Your task to perform on an android device: Share the Friends reminder to akashgahlot@google.com through gmail app
Image 0: 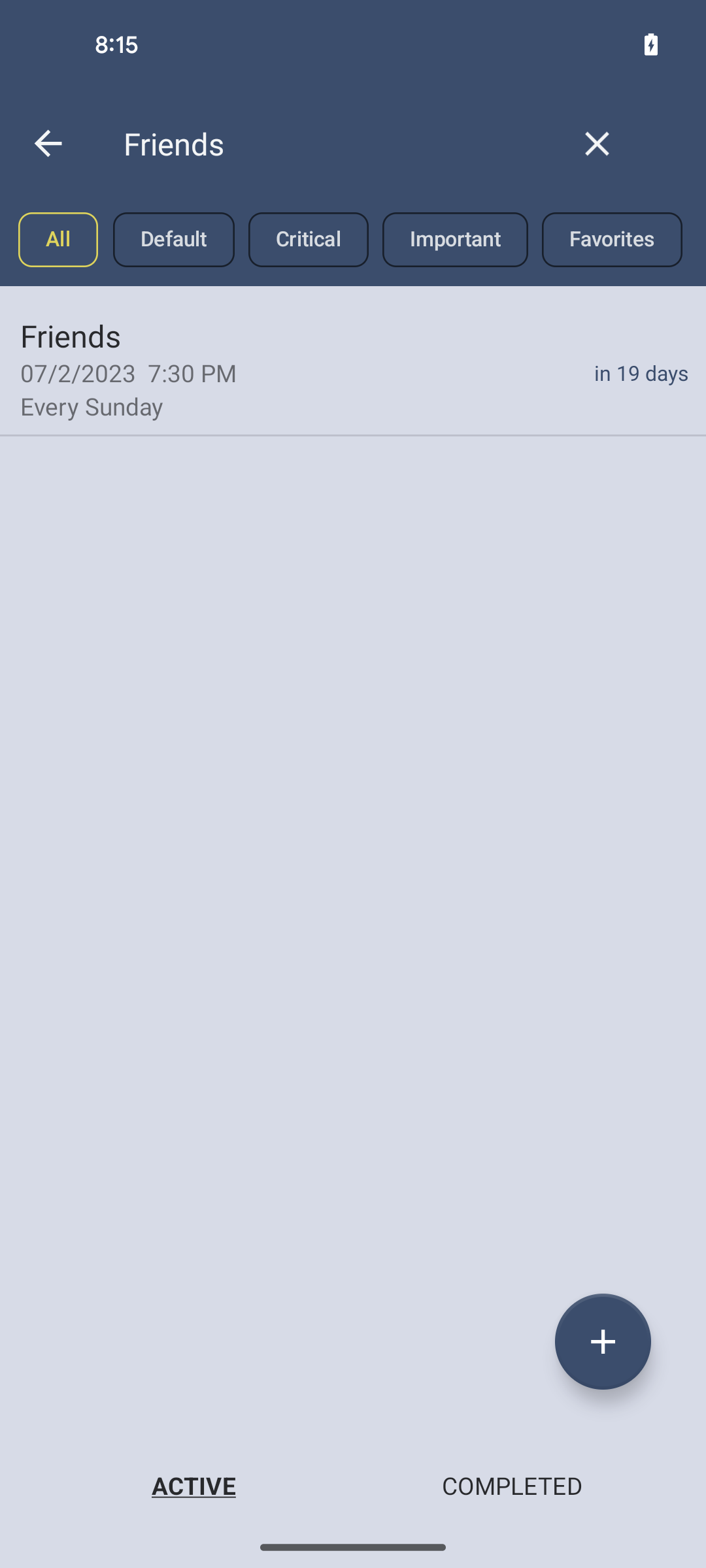
click on Friends reminder
Step 0: click (65, 335)
Image 1: 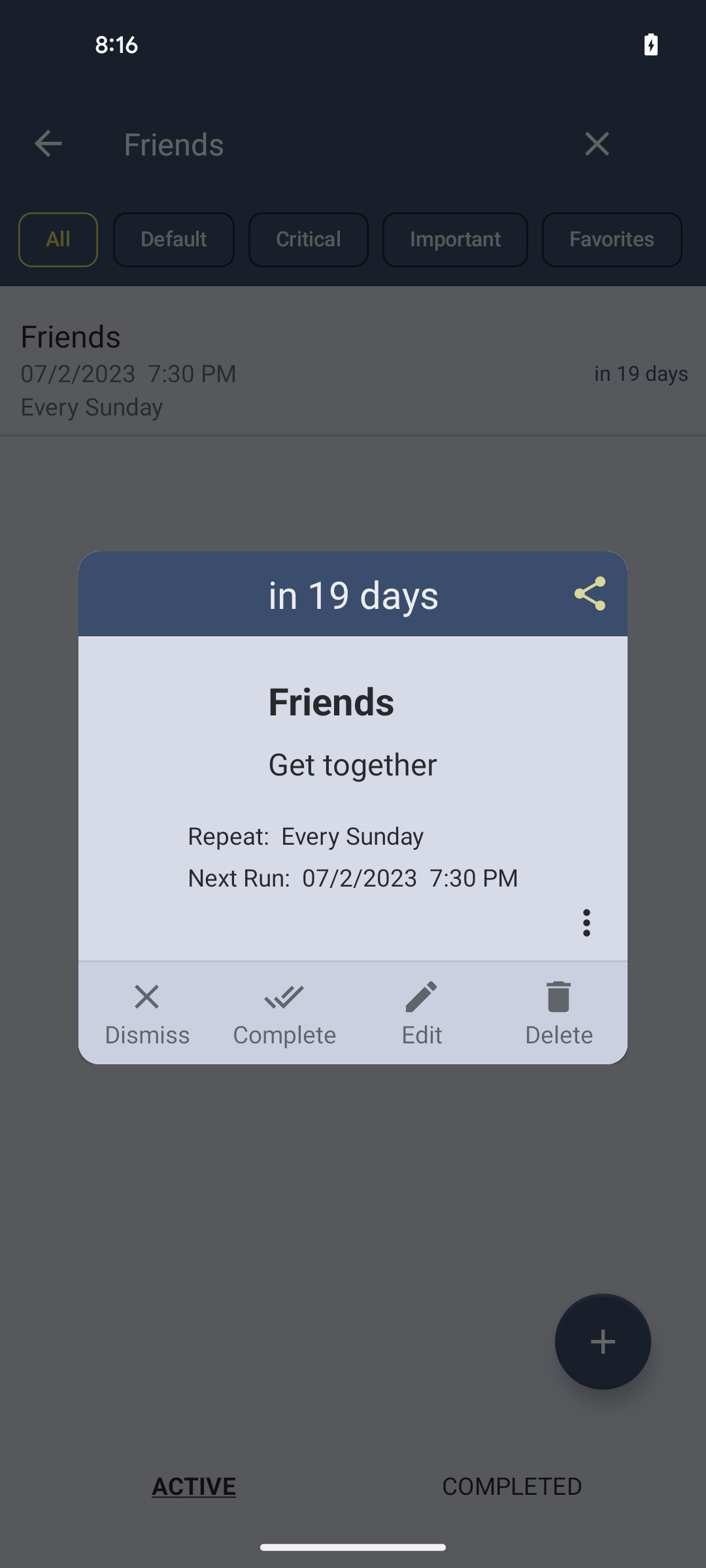
click on the share icon at the right side of the screen
Step 1: click (353, 593)
Image 2: 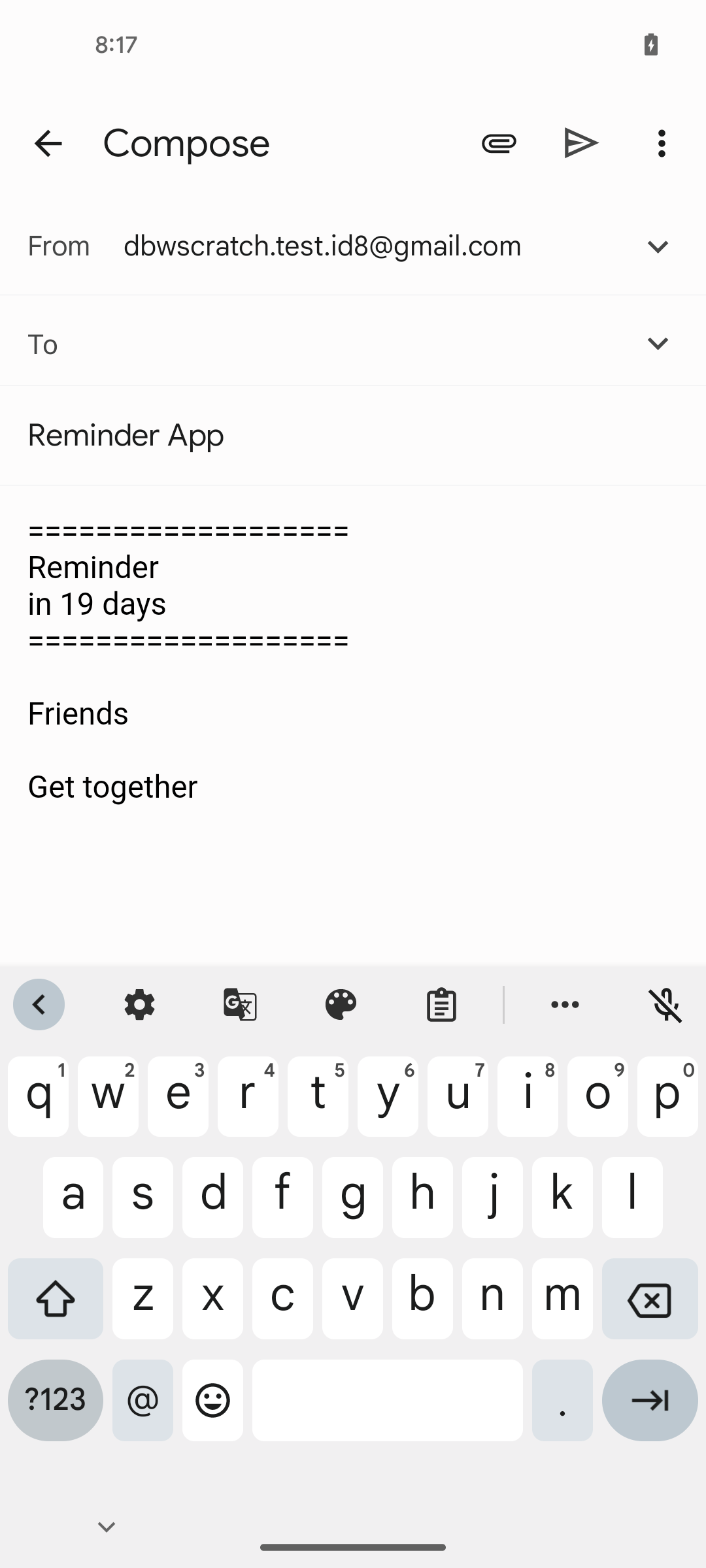
click on To section to enter the email address
Step 2: click (351, 343)
Image 3: 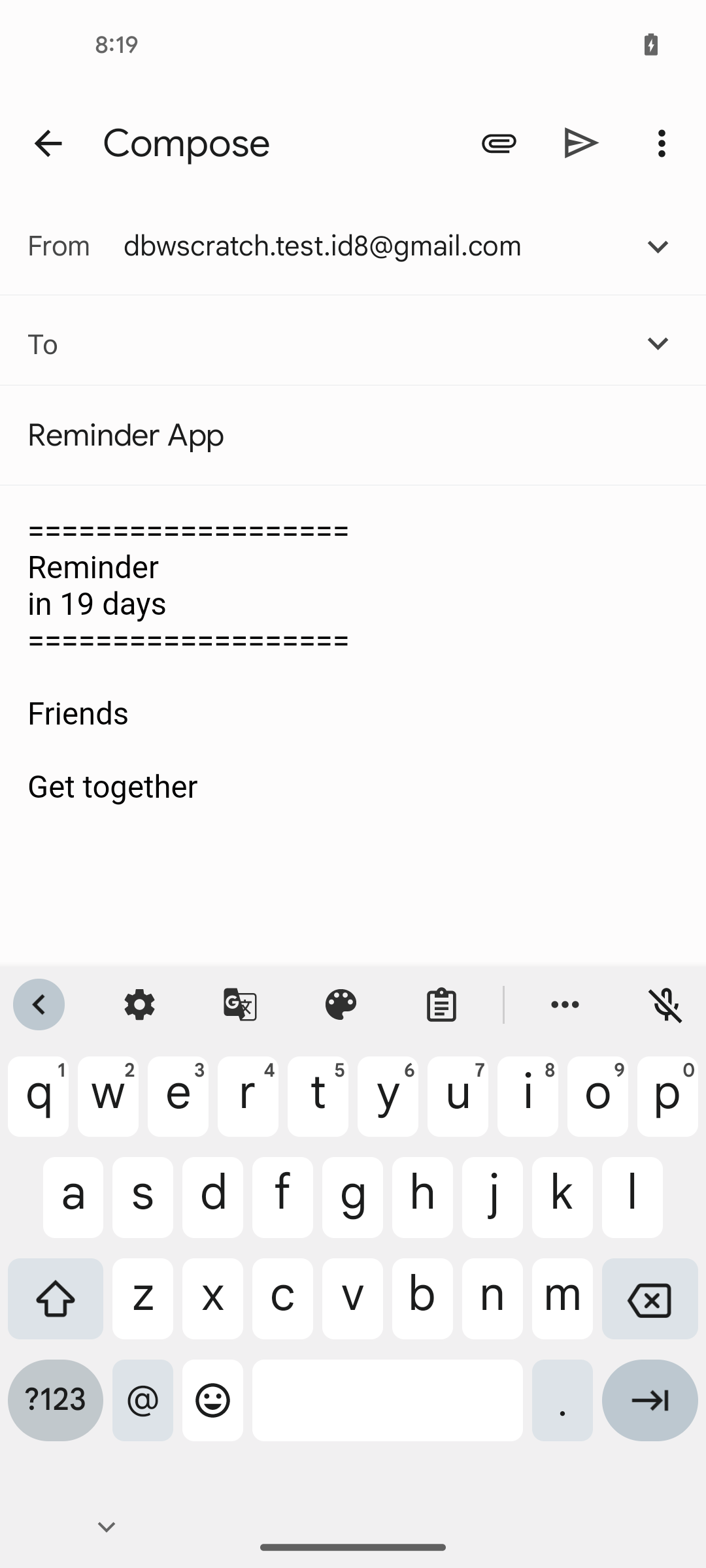
enter the email ID of receiver akashgahlot@google.com
Step 3: type "akashgahlot@google.com"
Image 4: 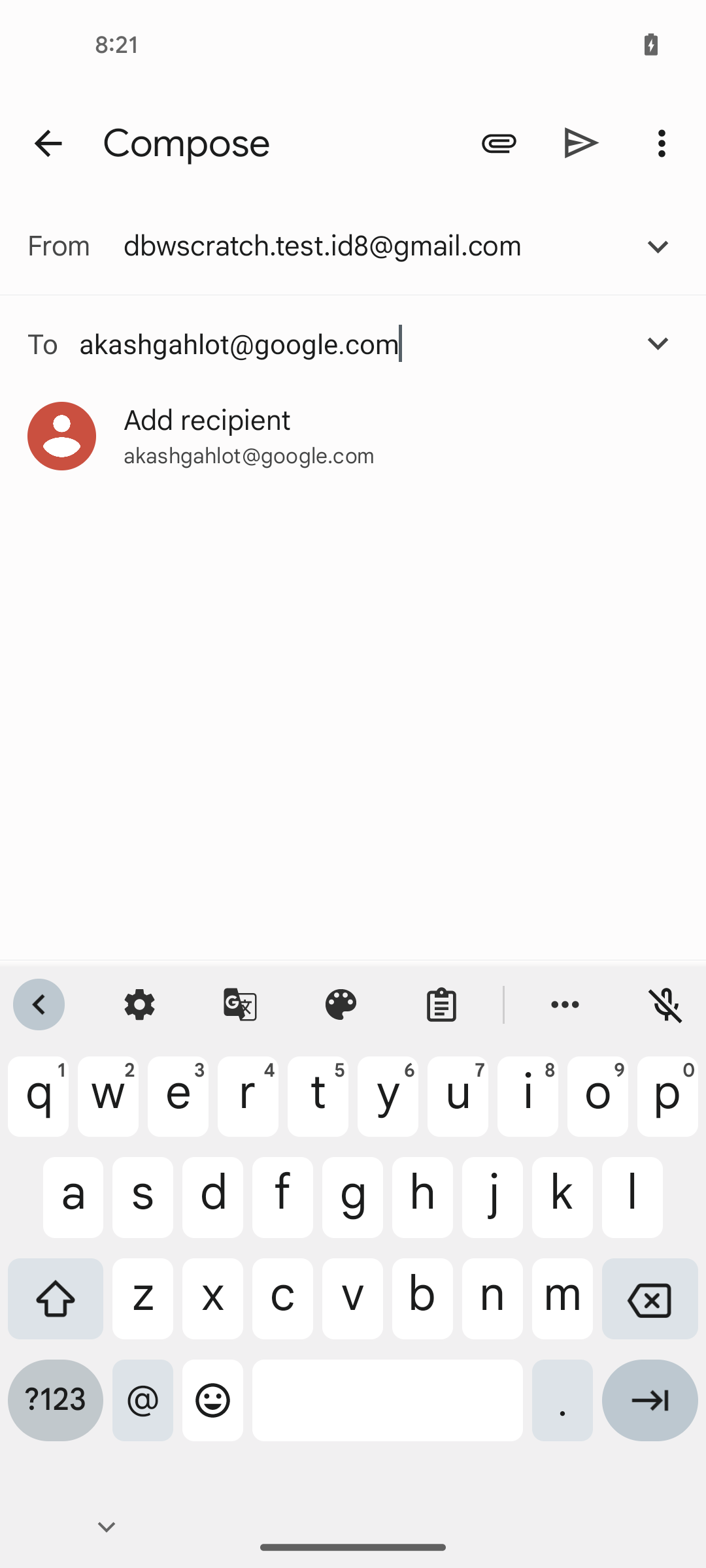
click on the Add recipient
Step 4: click (207, 420)
Image 5: 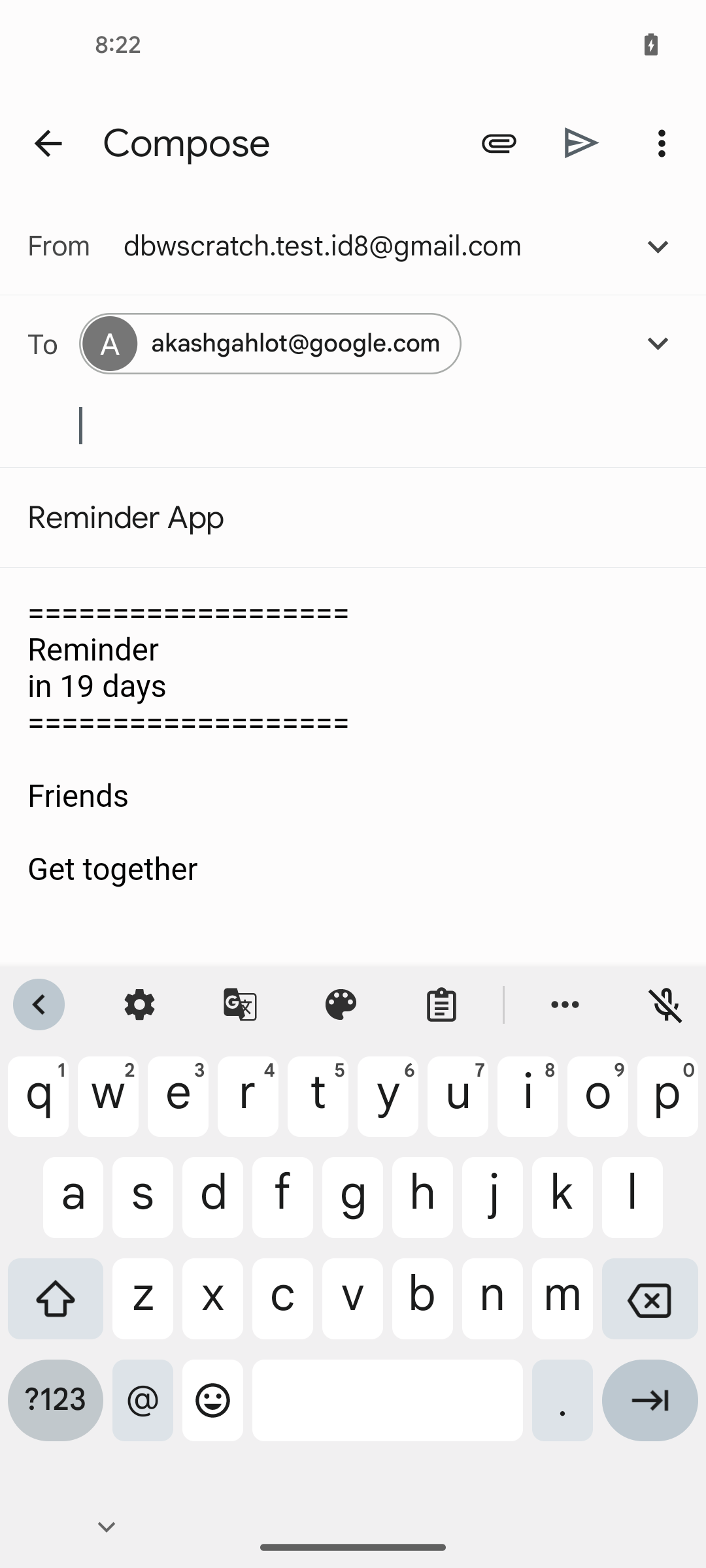
click on the send icon at the top right corner of the screen
Step 5: click (582, 142)